Your task to perform on an android device: I had completed the first-day workout and felt it was too easy. Customise the workout plan by sending feedback to the coach to increase the level in the Home Workout app.
Image 0: 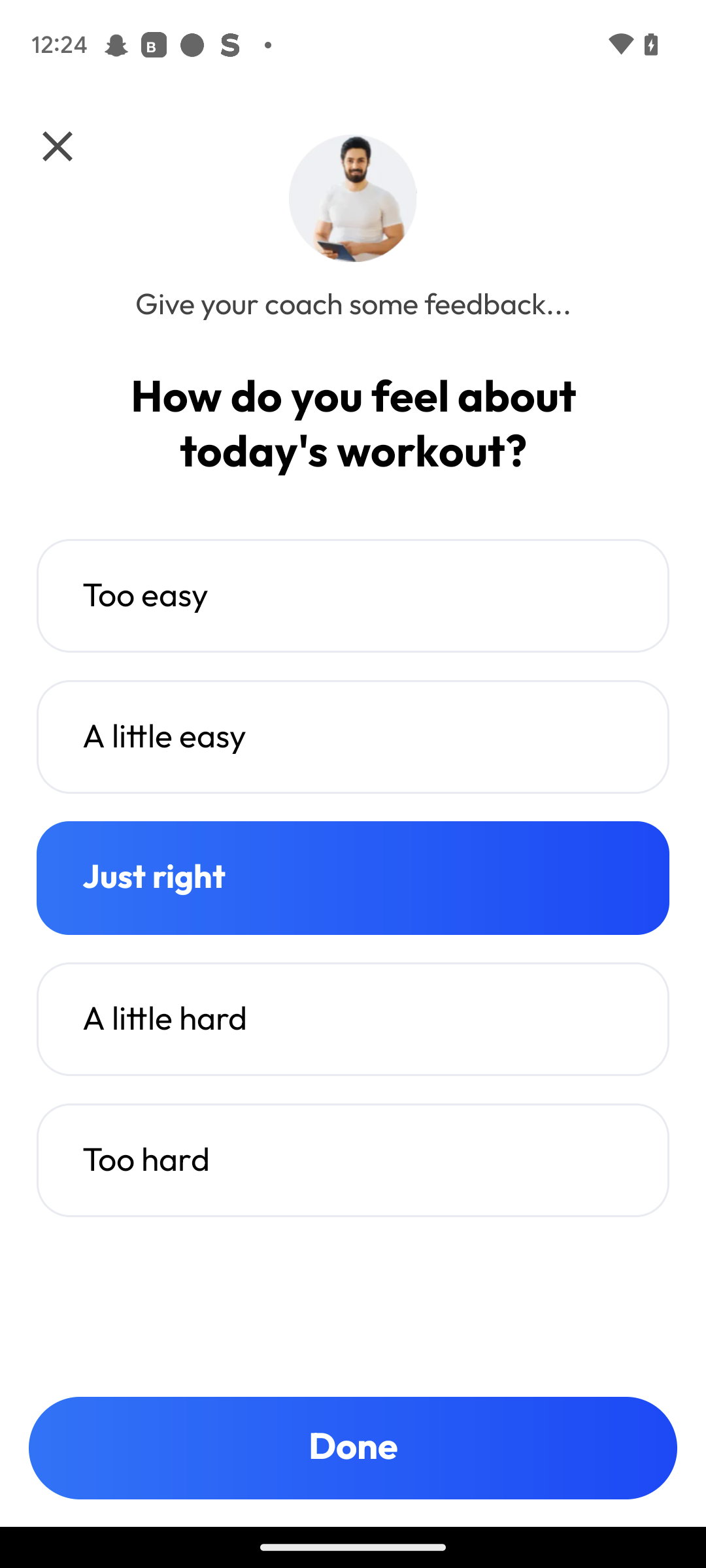
Click on the too easy button.
Step 0: click (352, 595)
Image 1: 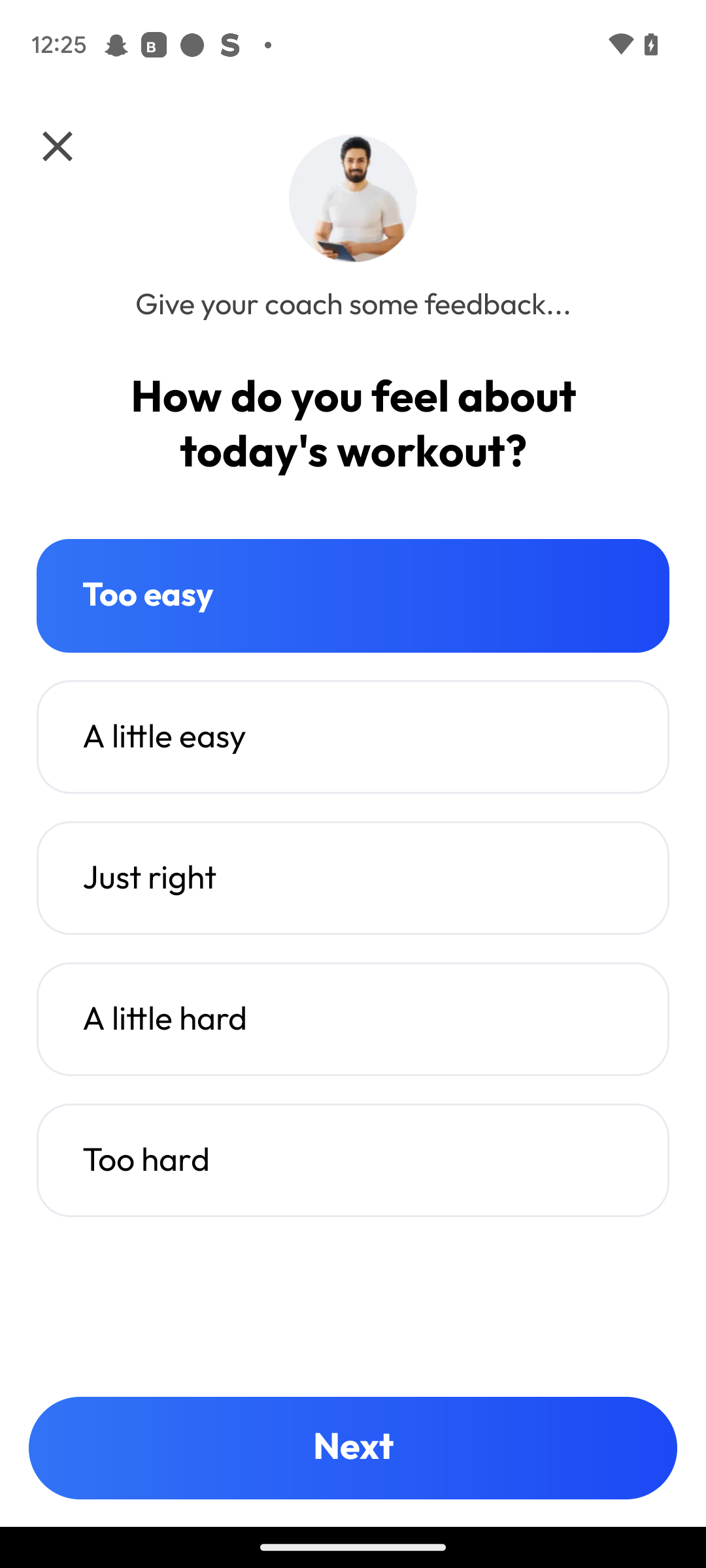
Click on the too easy button.
Step 1: click (352, 595)
Image 2: 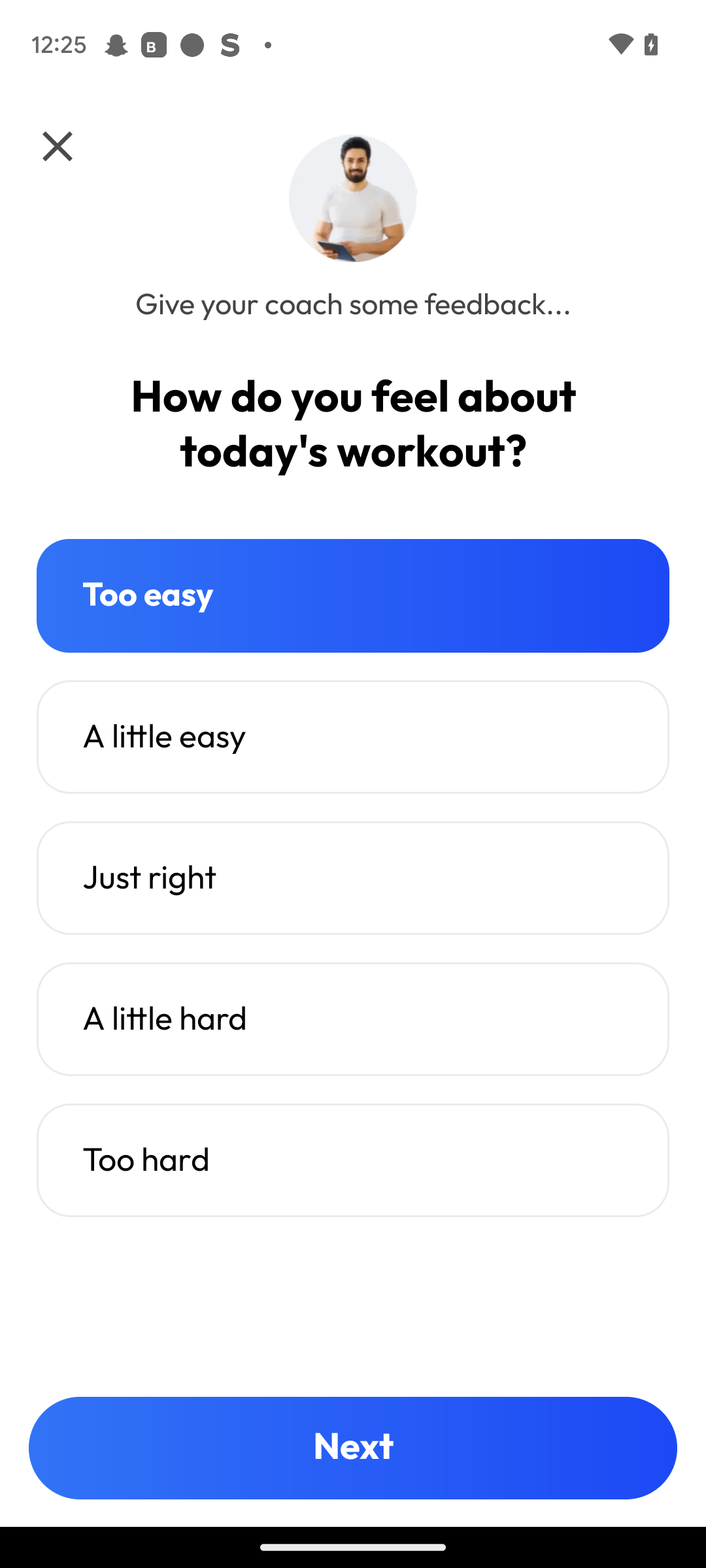
Click on the next button
Step 2: click (353, 1448)
Image 3: 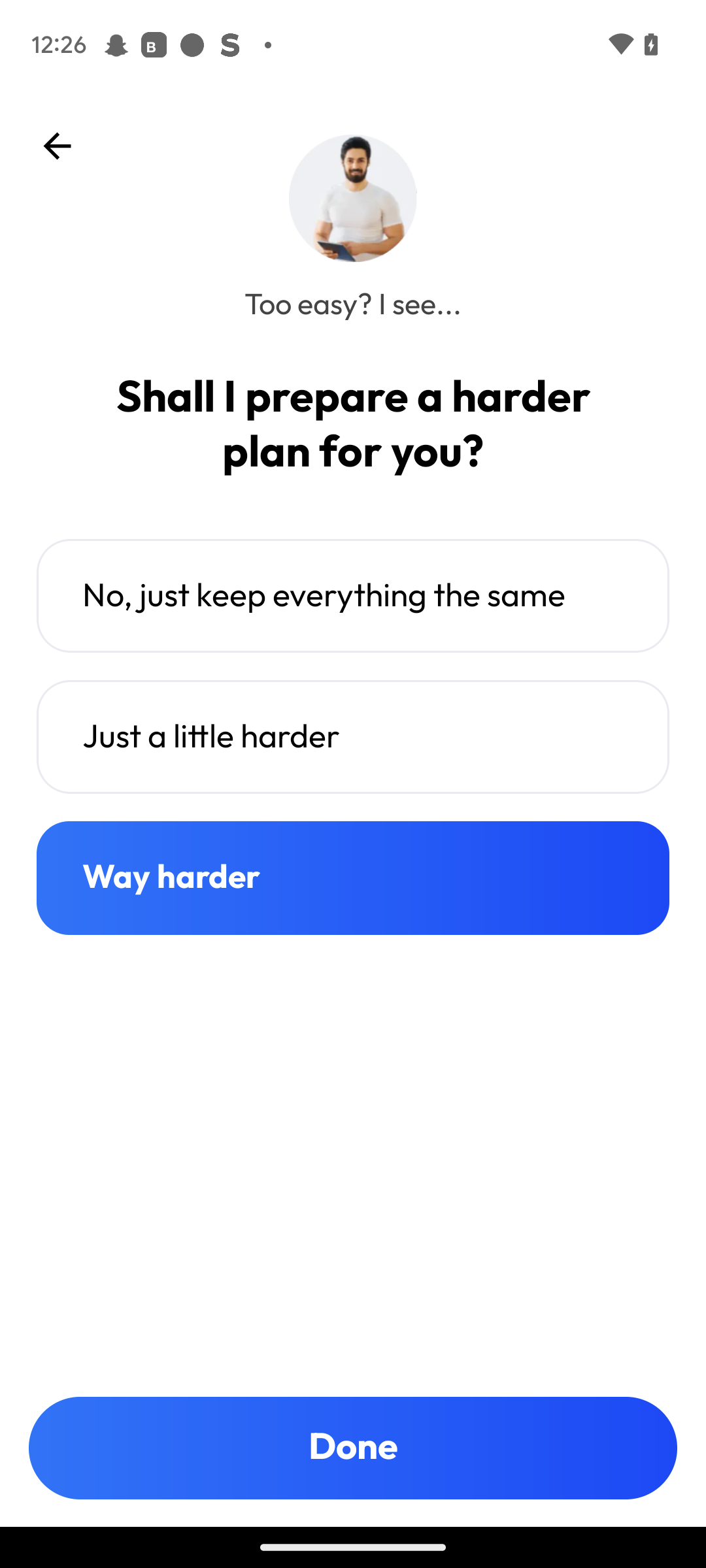
Click on the done button.
Step 3: click (353, 1448)
Image 4: 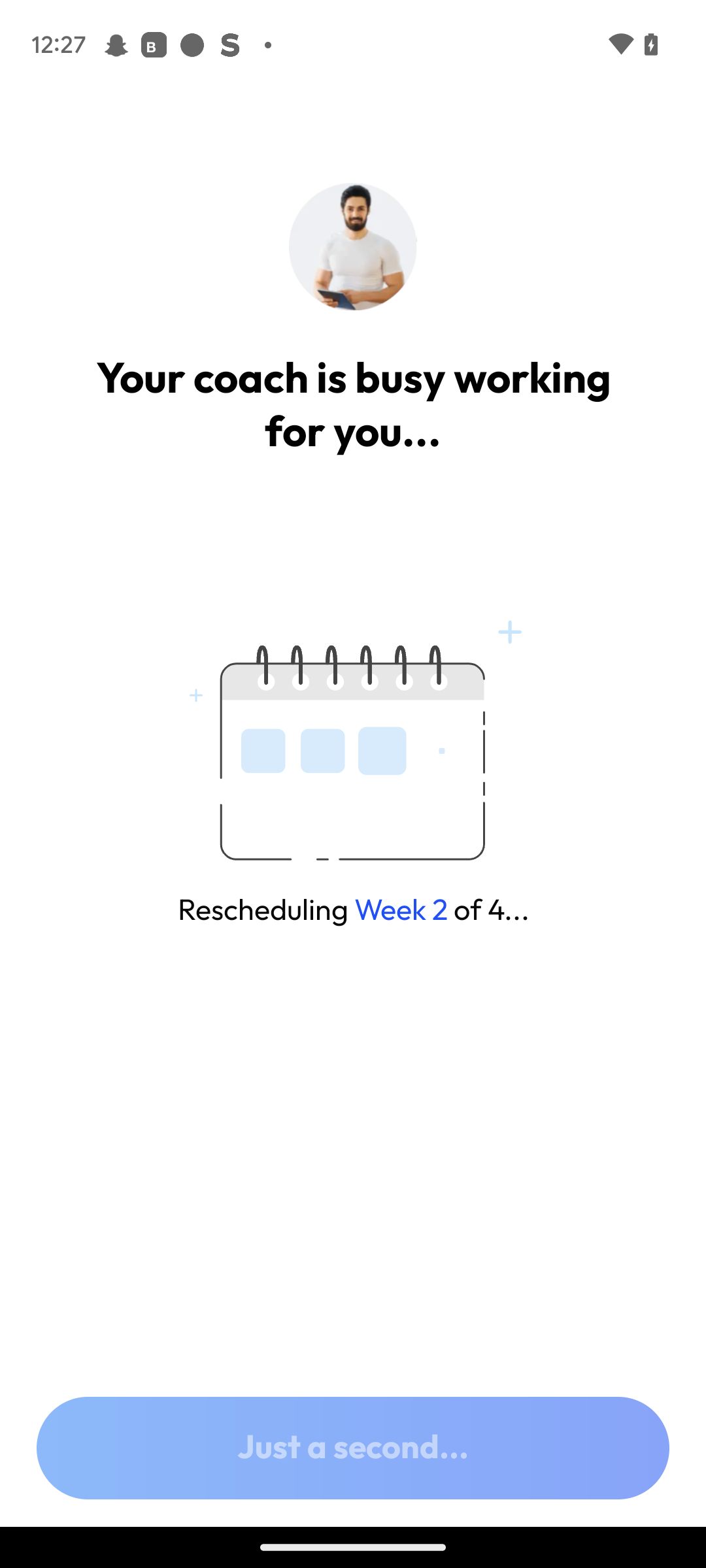
Click on the done button.
Step 4: wait